Your task to perform on an android device: I need to travel to New York for business purposes after I visit Washington the next week, so I should look up train schedules from Washington to New York City on September 15th in the Omio app.
Image 0: 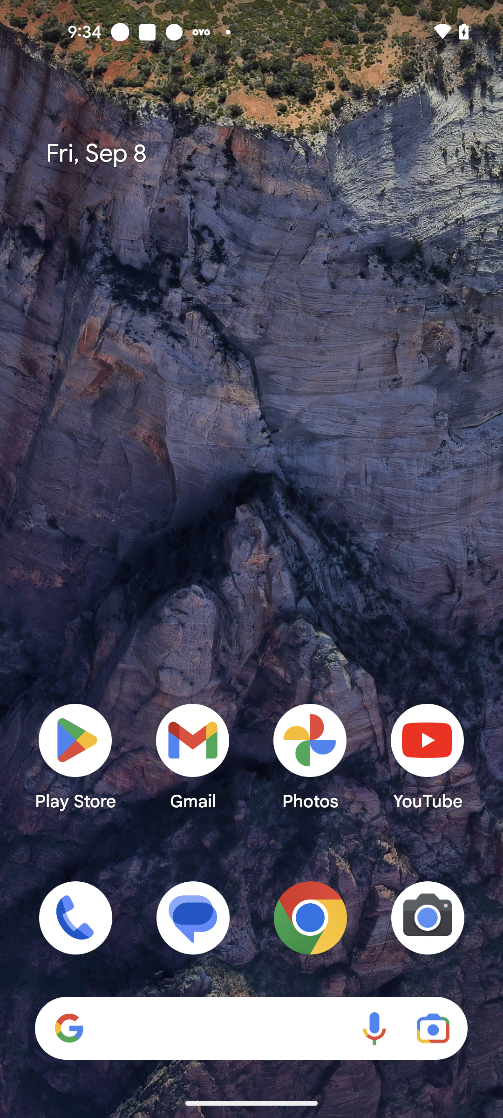
Open Omio app
Step 0: open app "Omio"
Image 1: 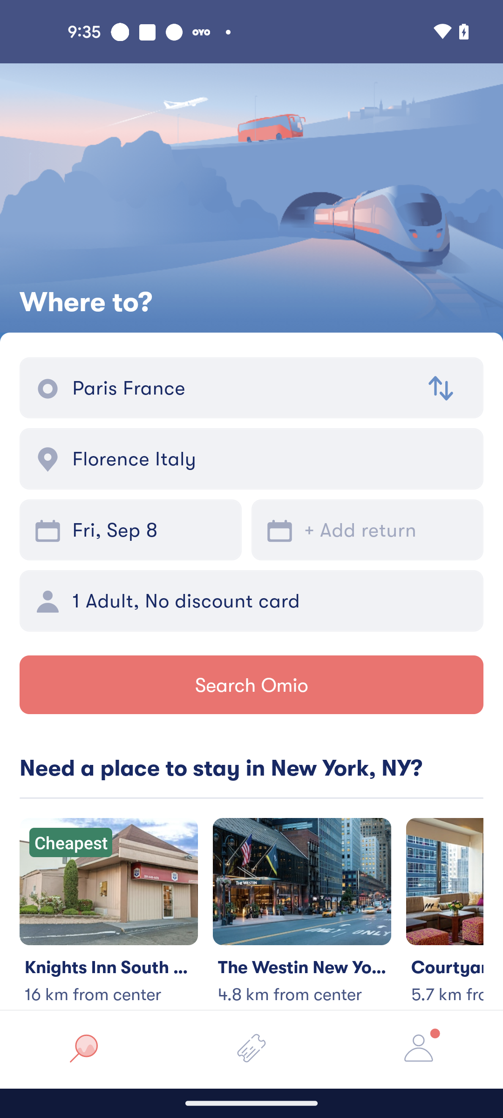
Click on the Origin city section
Step 1: click (242, 388)
Image 2: 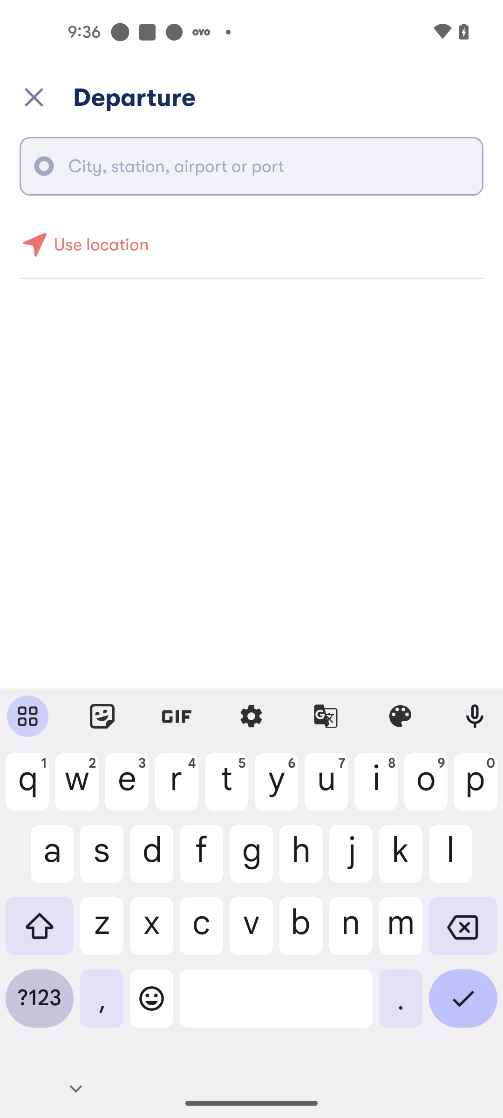
Search for Washington city
Step 2: type "Washington"
Image 3: 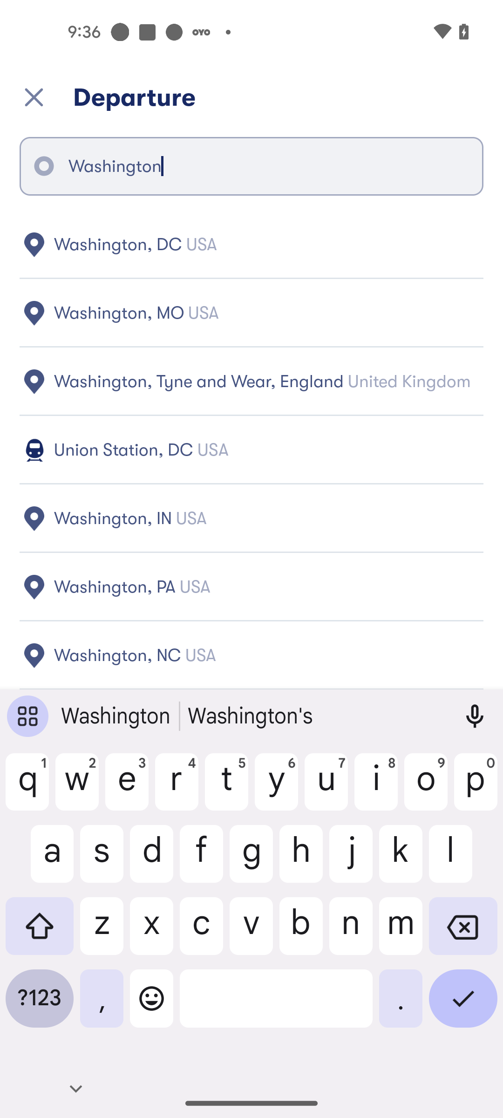
Select the first search result
Step 3: click (266, 245)
Image 4: 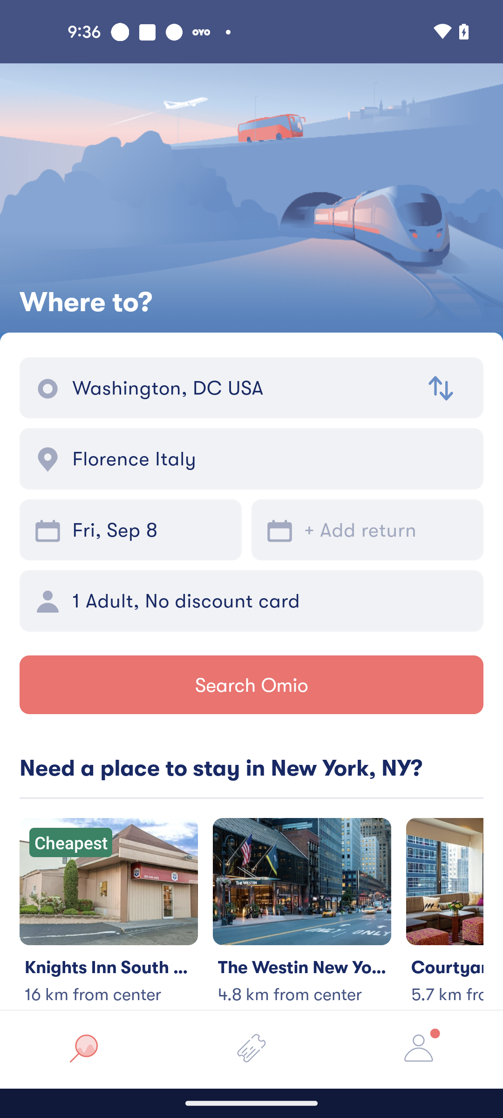
Click on the Arrival city section
Step 4: click (271, 458)
Image 6: 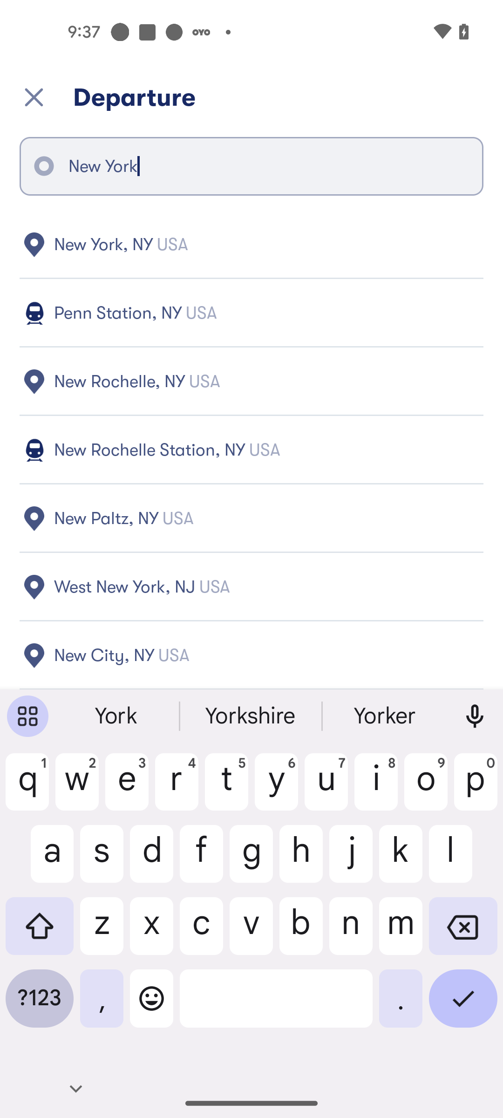
Select the first search result
Step 6: click (266, 245)
Image 8: 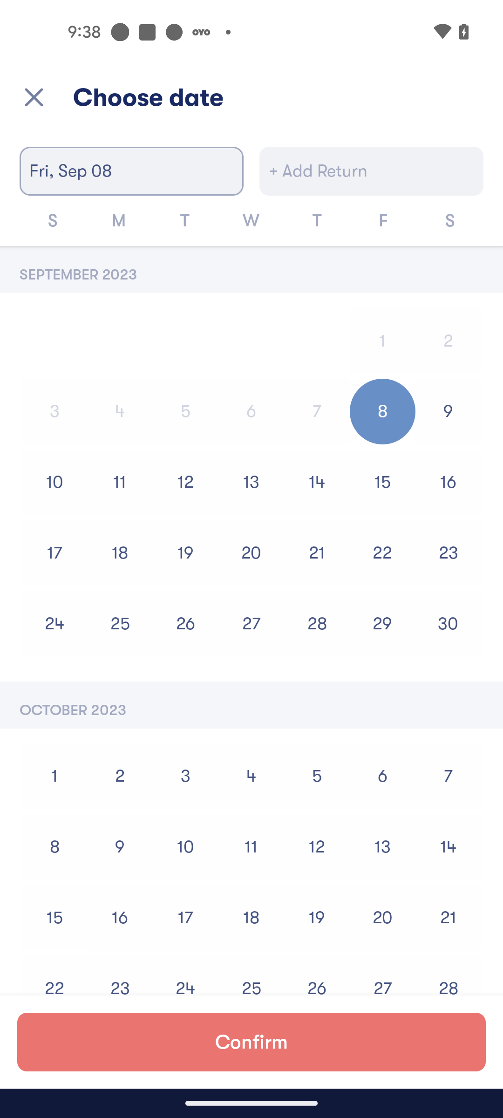
Select the Date as 15 September 2023
Step 8: click (382, 482)
Image 9: 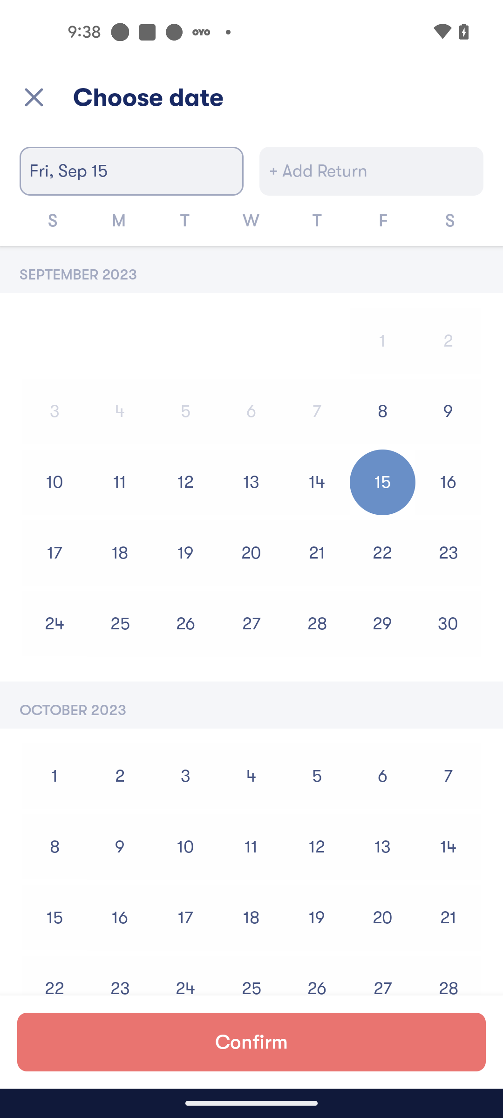
Click on the Confirm button
Step 9: click (251, 1042)
Image 10: 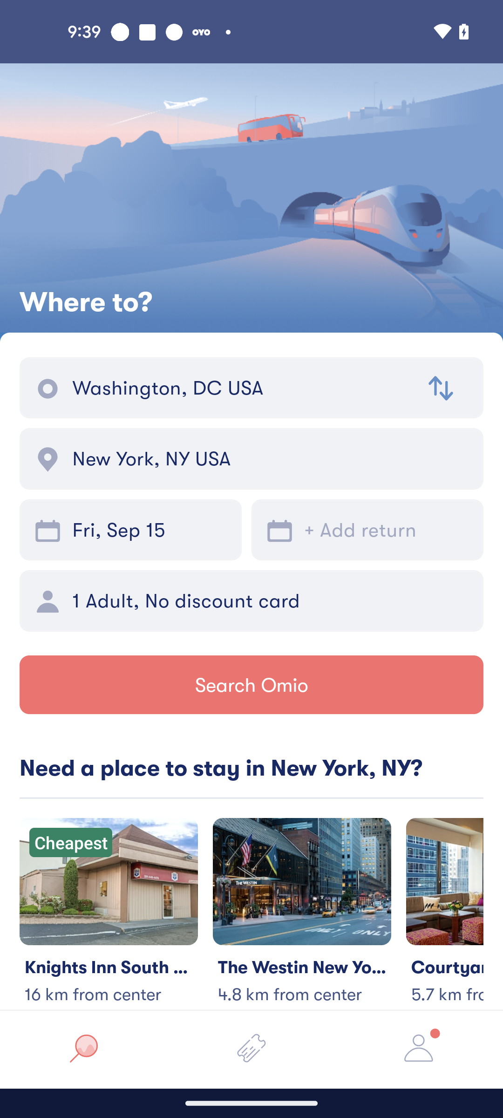
Click on the Search Omio button"
Step 10: click (251, 685)
Image 11: 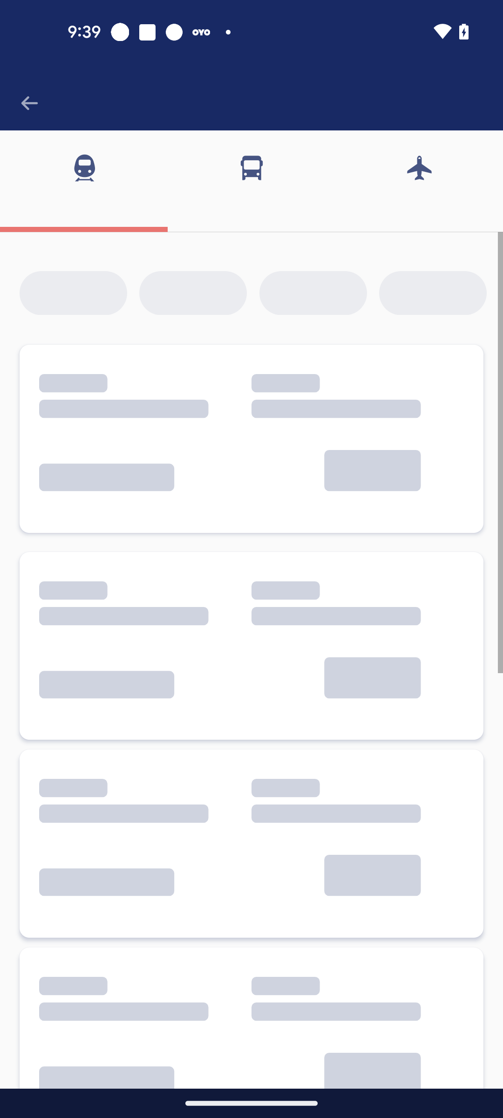
Click on the Search Omio button"
Step 11: wait